Your task to perform on an android device: I want to Read reviews of the Brightstar so I can decide which item is the best on the Flipkart app.
Image 0: 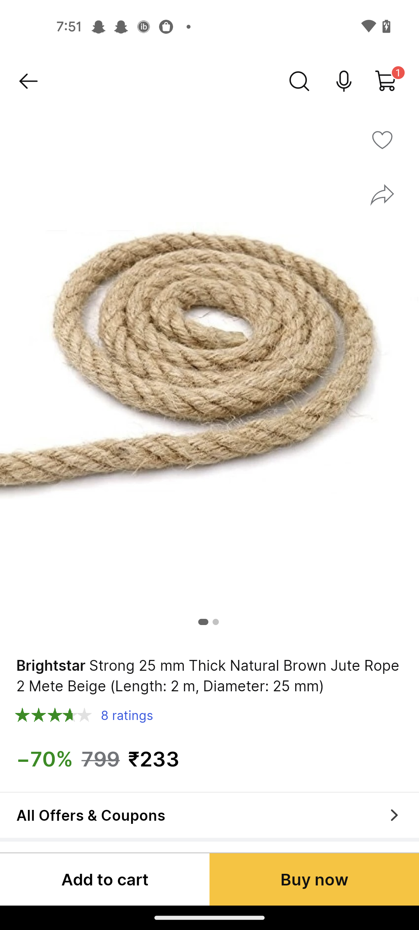
Swipe up to view the Review option 
Step 0: scroll down
Image 1: 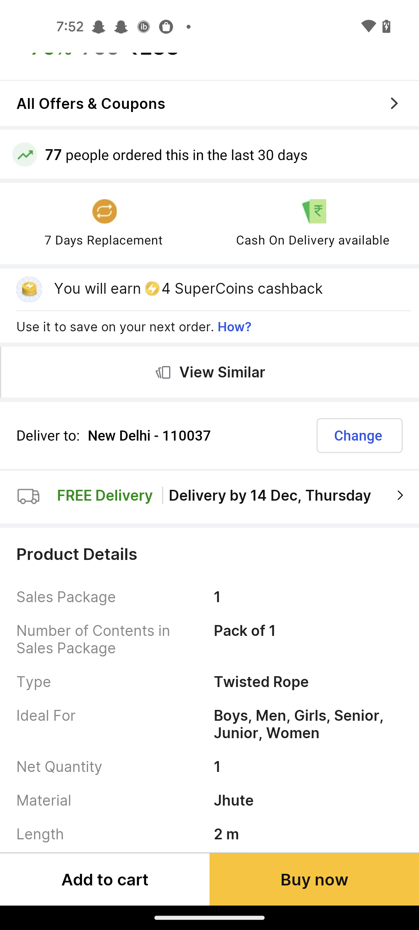
Swipe up to view the Review option 
Step 1: scroll down
Image 2: 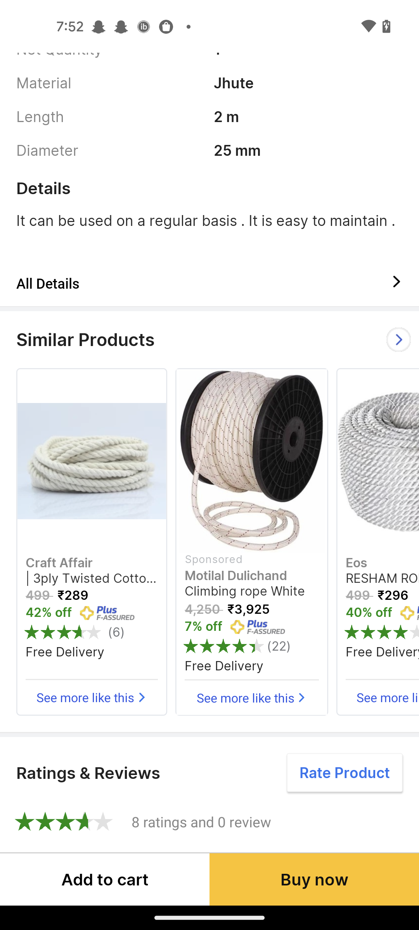
Swipe up to view the Review option 
Step 2: scroll down